Your task to perform on an android device: I need easy access to my report file because I need to present a report tomorrow morning.Create a shortcut of report file outside the office folder
Image 0: 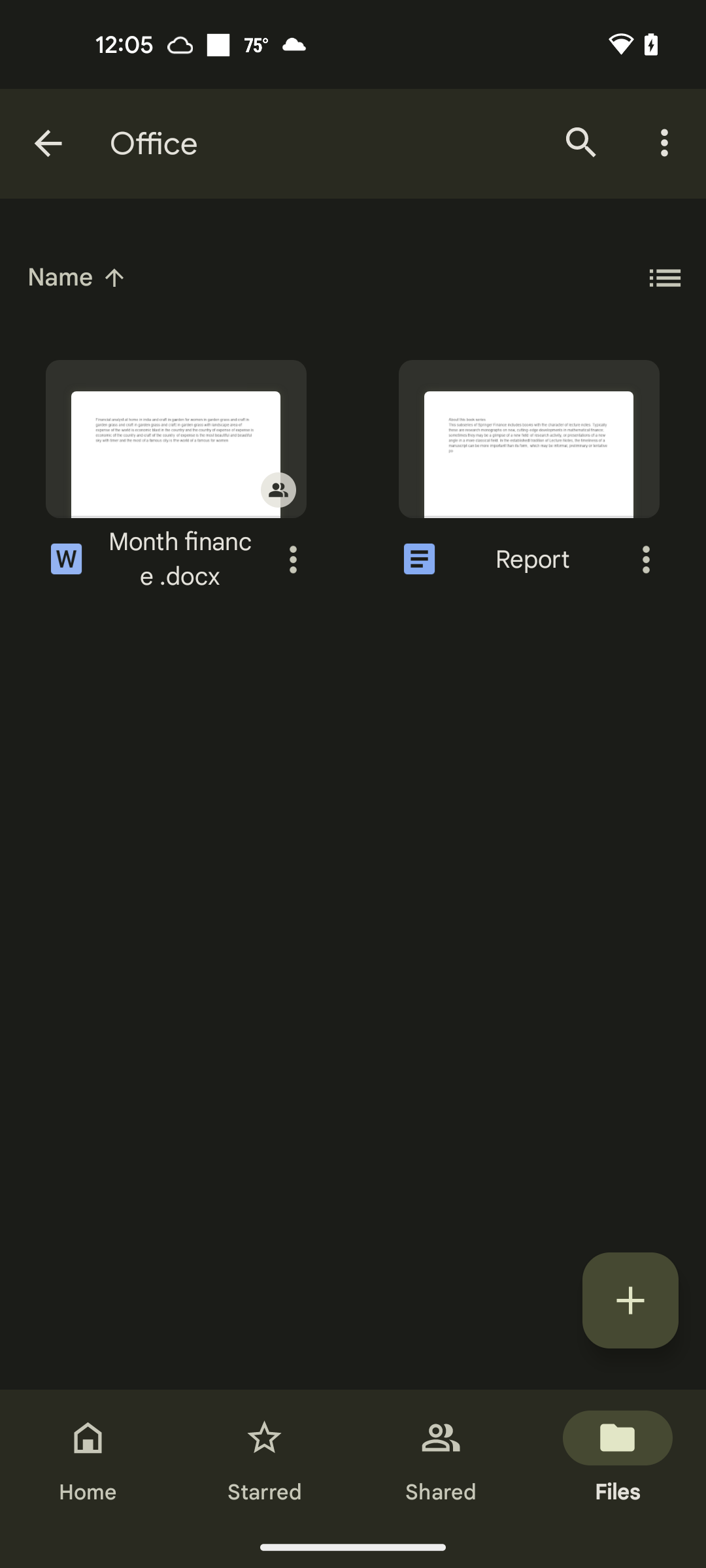
Click on the three dots in the Report file
Step 0: click (646, 559)
Image 1: 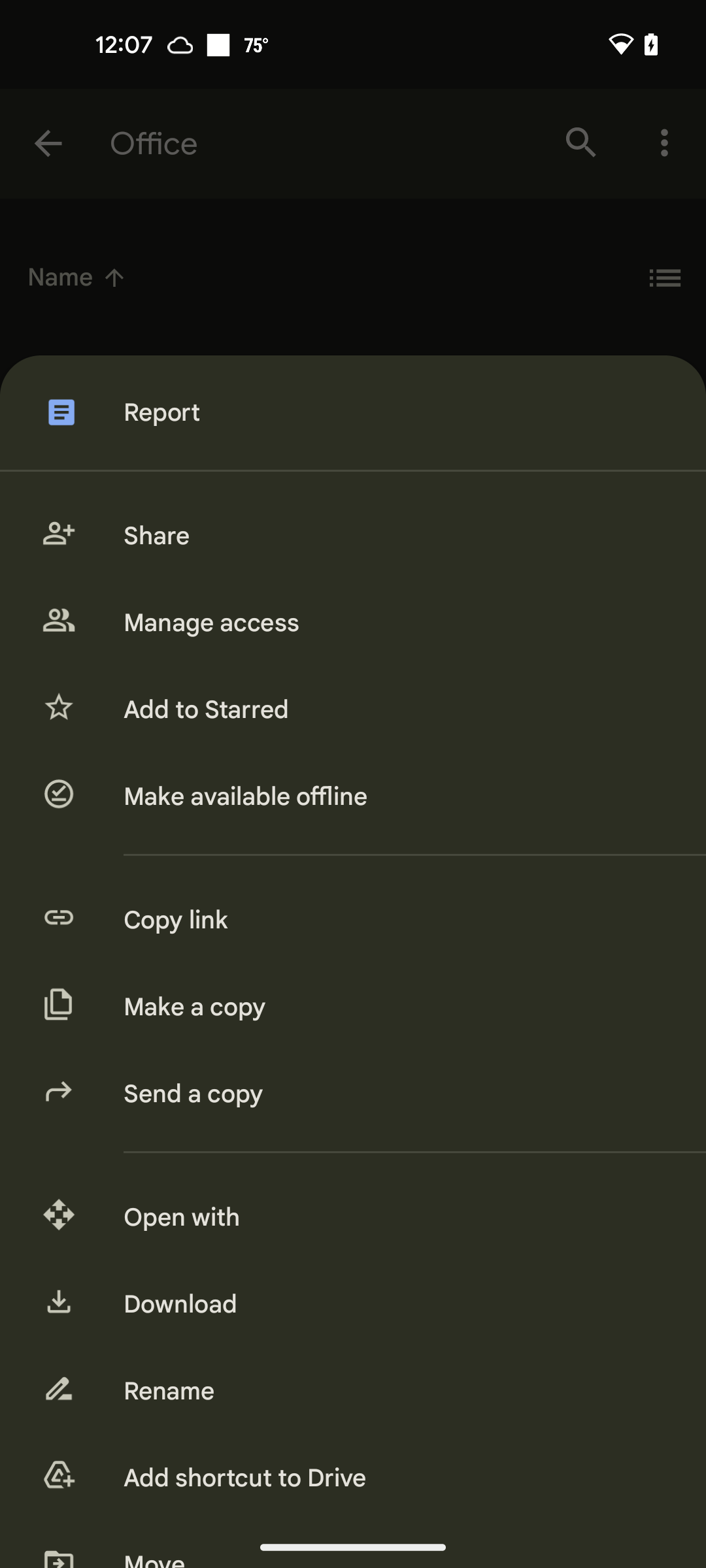
Click on the add shortcut to Drive at the bottom of the screen
Step 1: click (394, 1478)
Image 2: 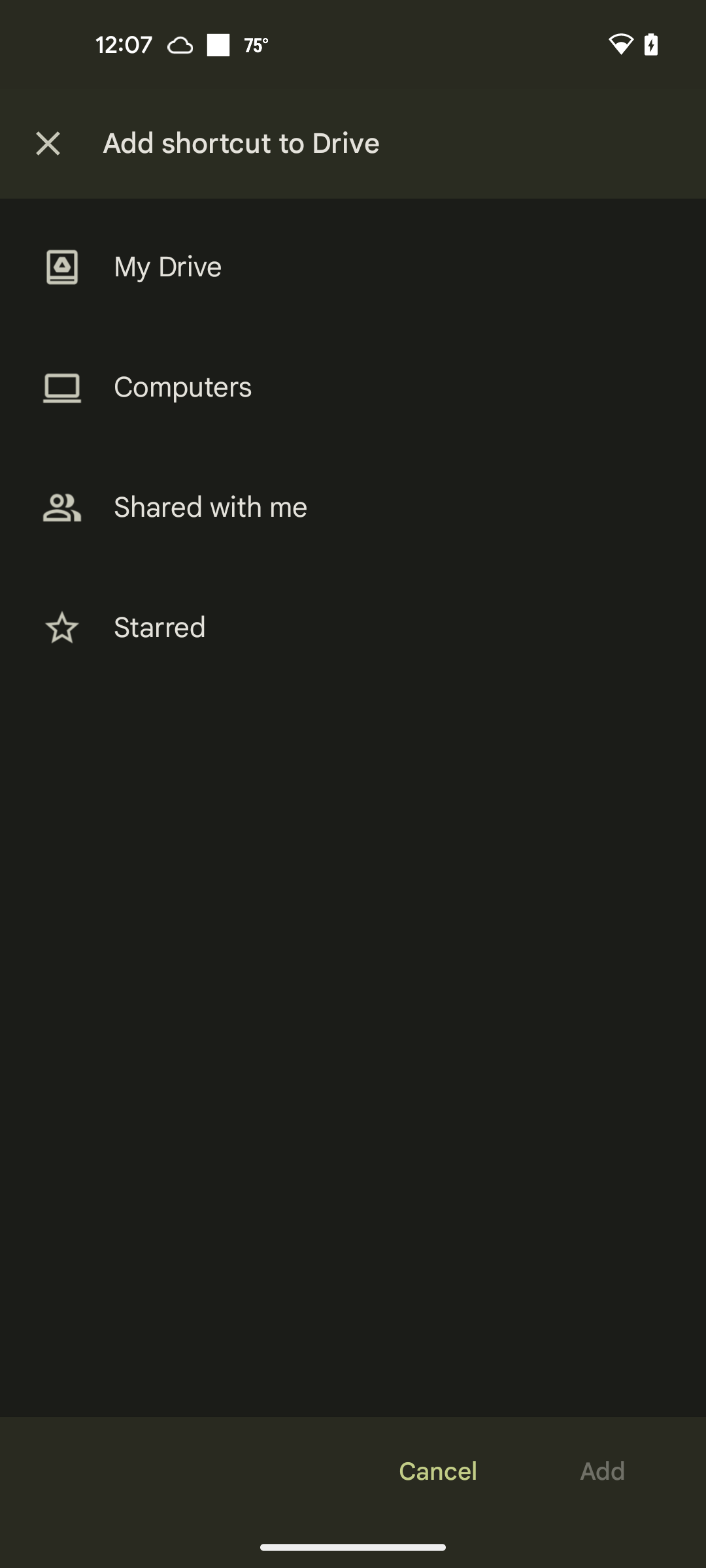
Click on the My Drive
Step 2: click (368, 267)
Image 3: 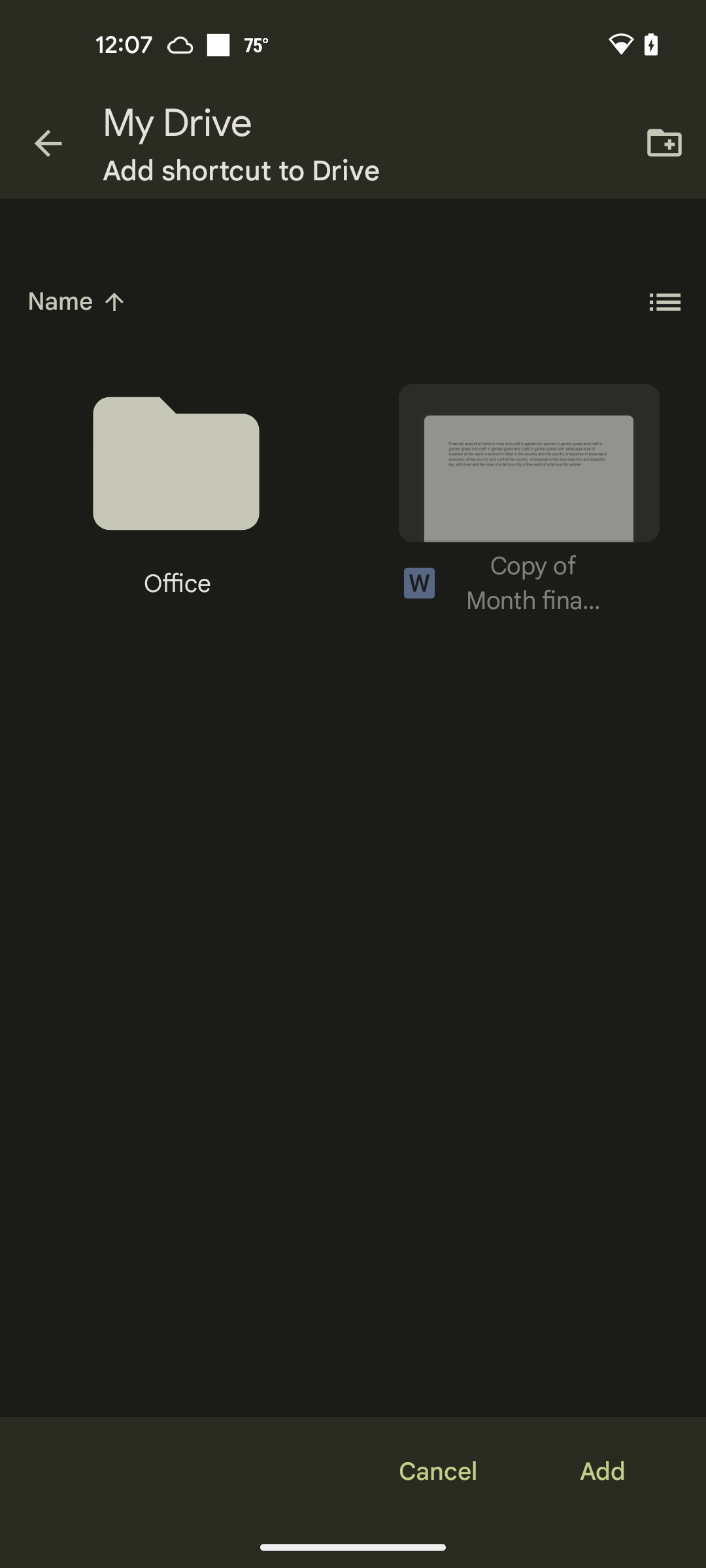
Click on the Add at the bottom right of the screen
Step 3: click (603, 1471)